Your task to perform on an android device: Search for location Connaught Place and save as Favorites 
Image 0: 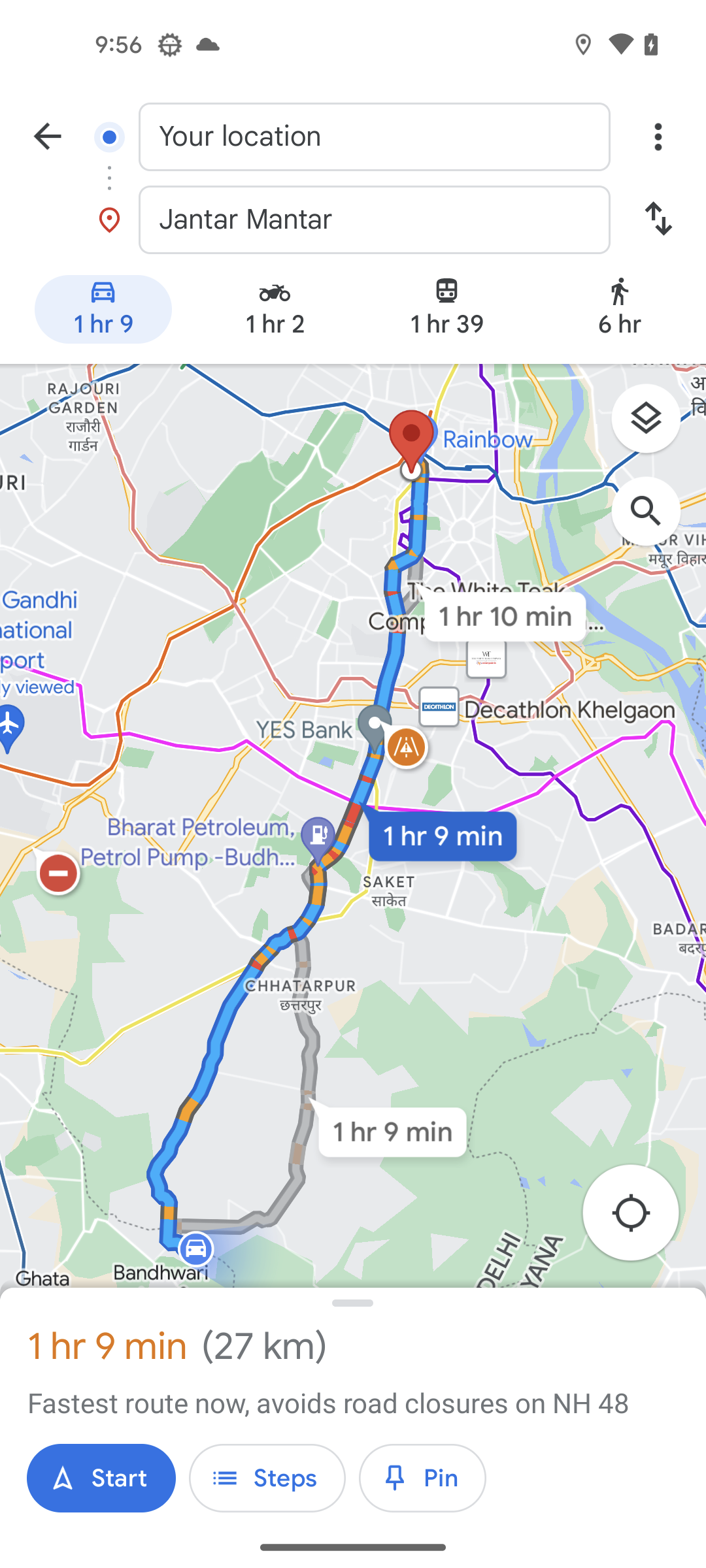
Go back to the home page of the app
Step 0: press back button
Image 1: 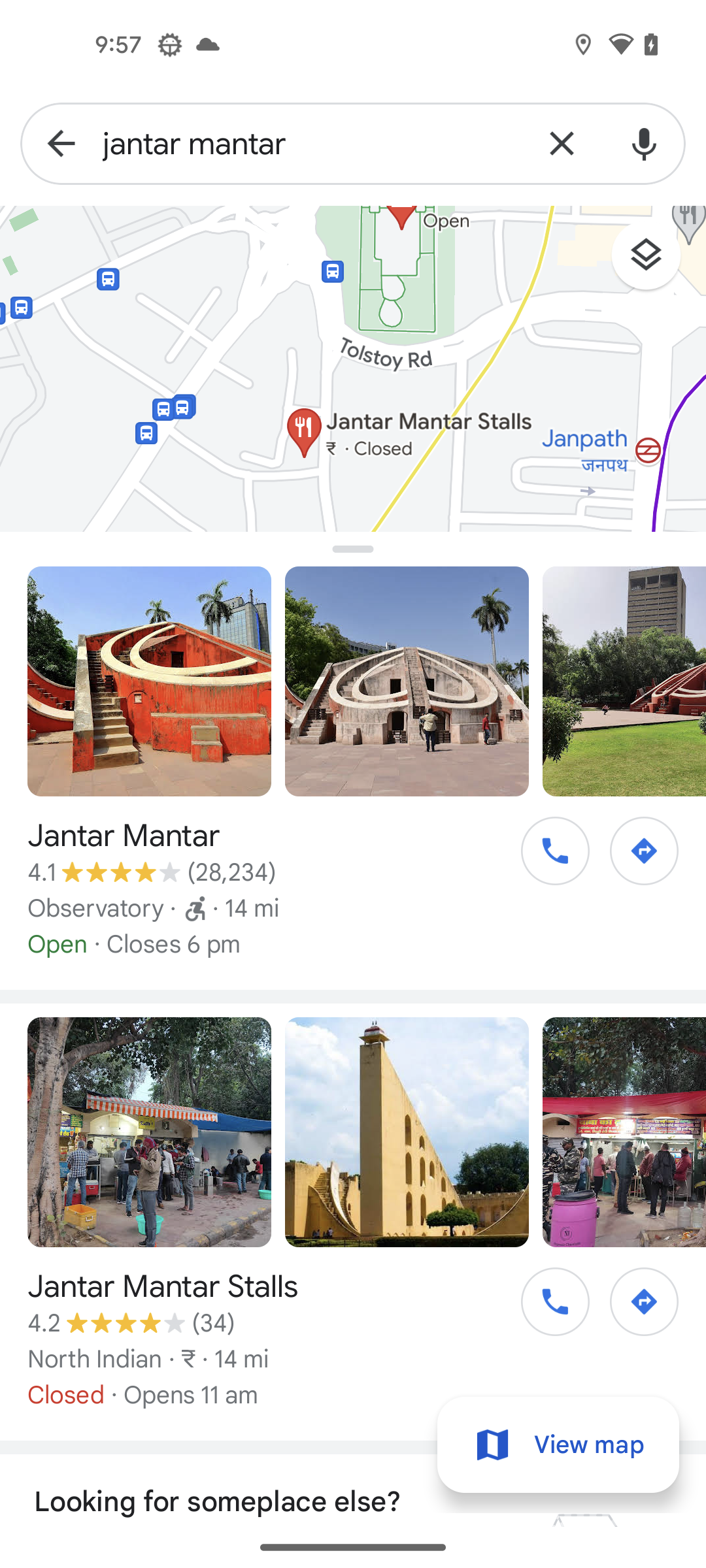
Go back to the home page of the app
Step 1: press back button
Image 2: 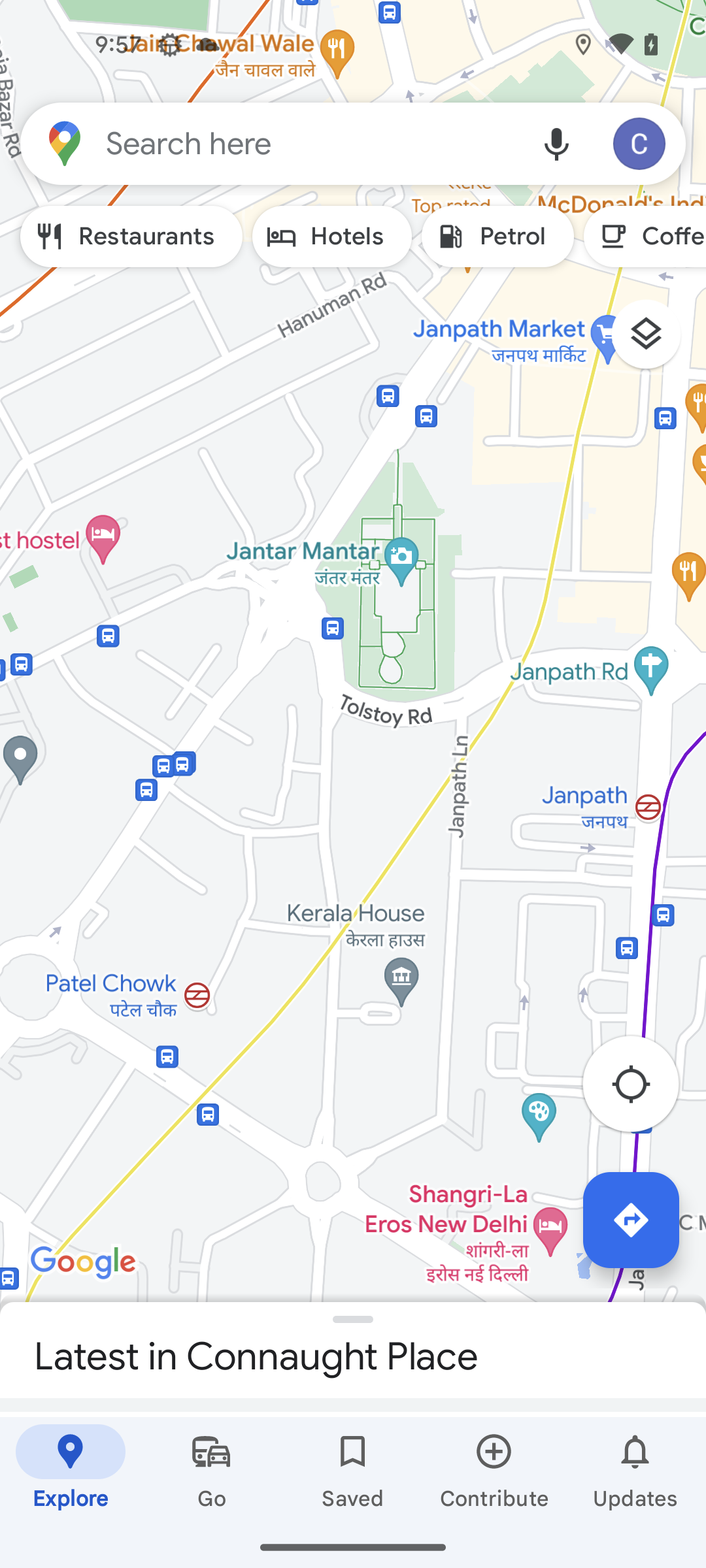
Click on the search bar at the top
Step 2: click (311, 143)
Image 3: 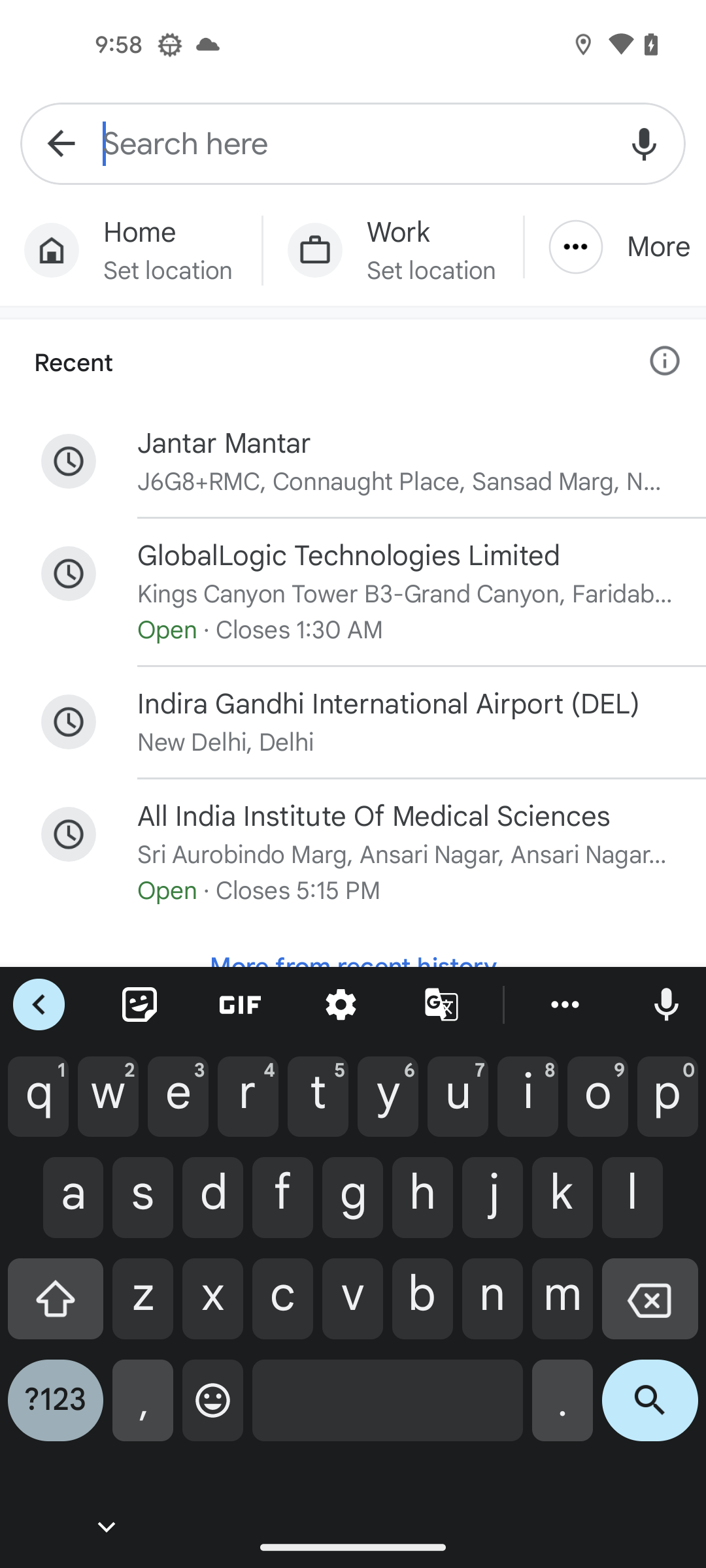
Search for Connaught Place
Step 3: type "Connaught Place"
Image 4: 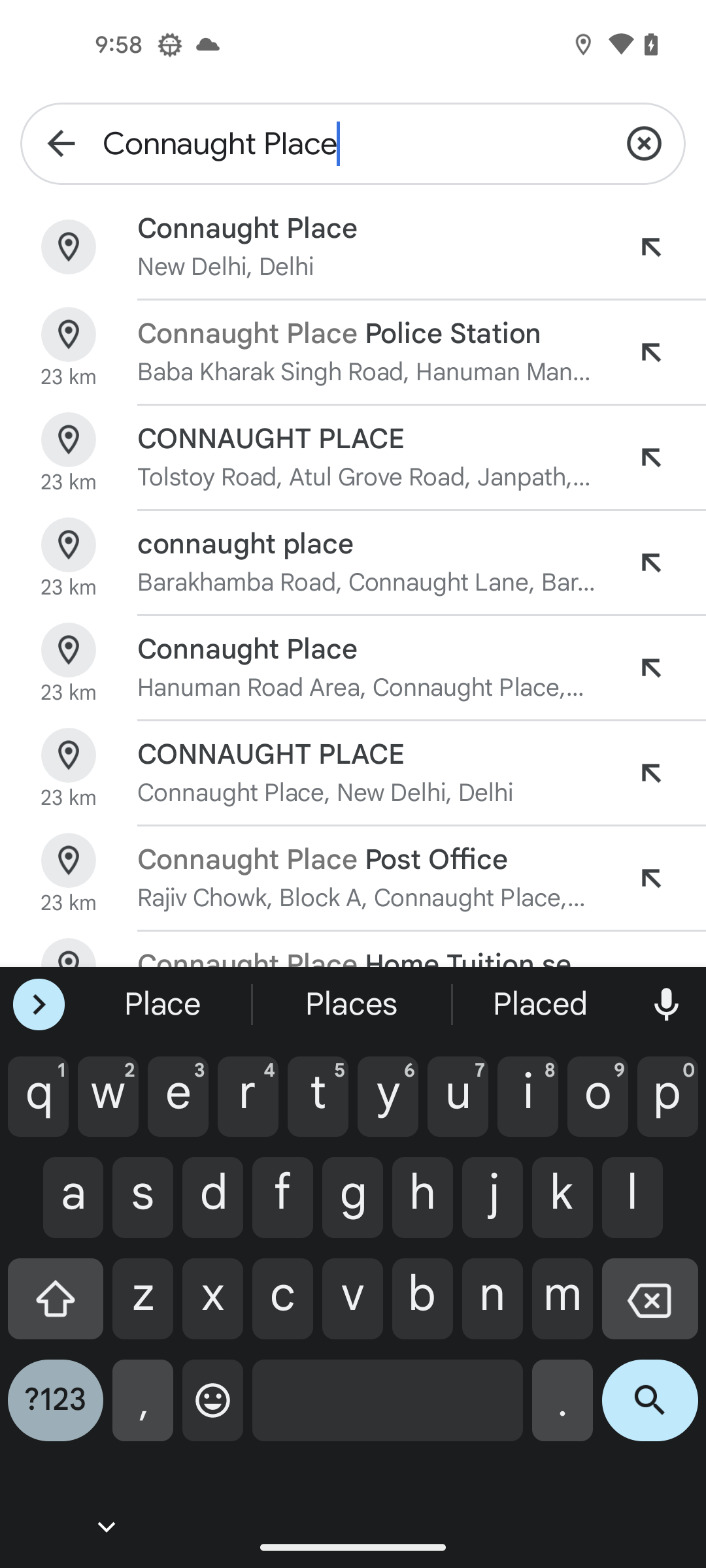
Click on the search icon at the bottom right of the screen
Step 4: click (650, 1410)
Image 5: 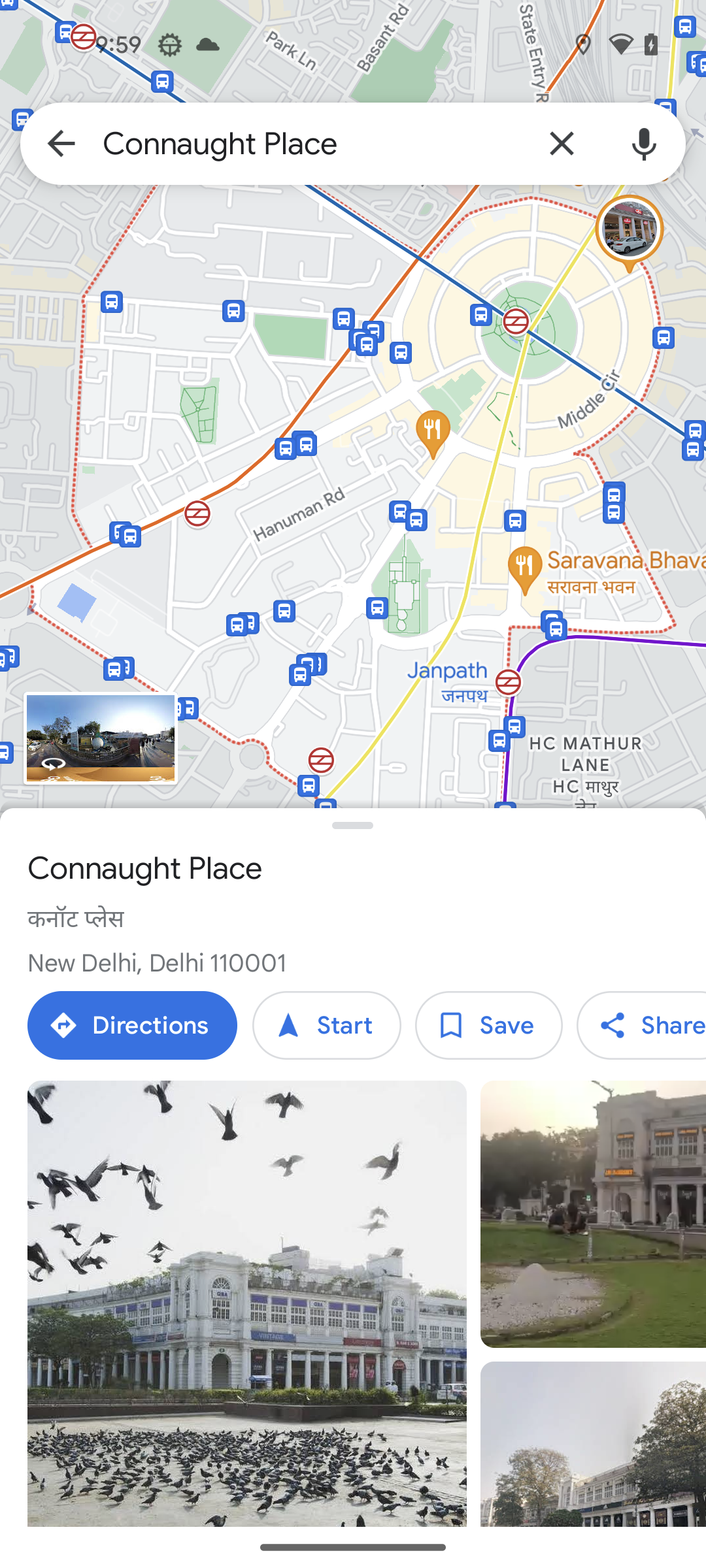
click on the save button 
Step 5: click (488, 1025)
Image 6: 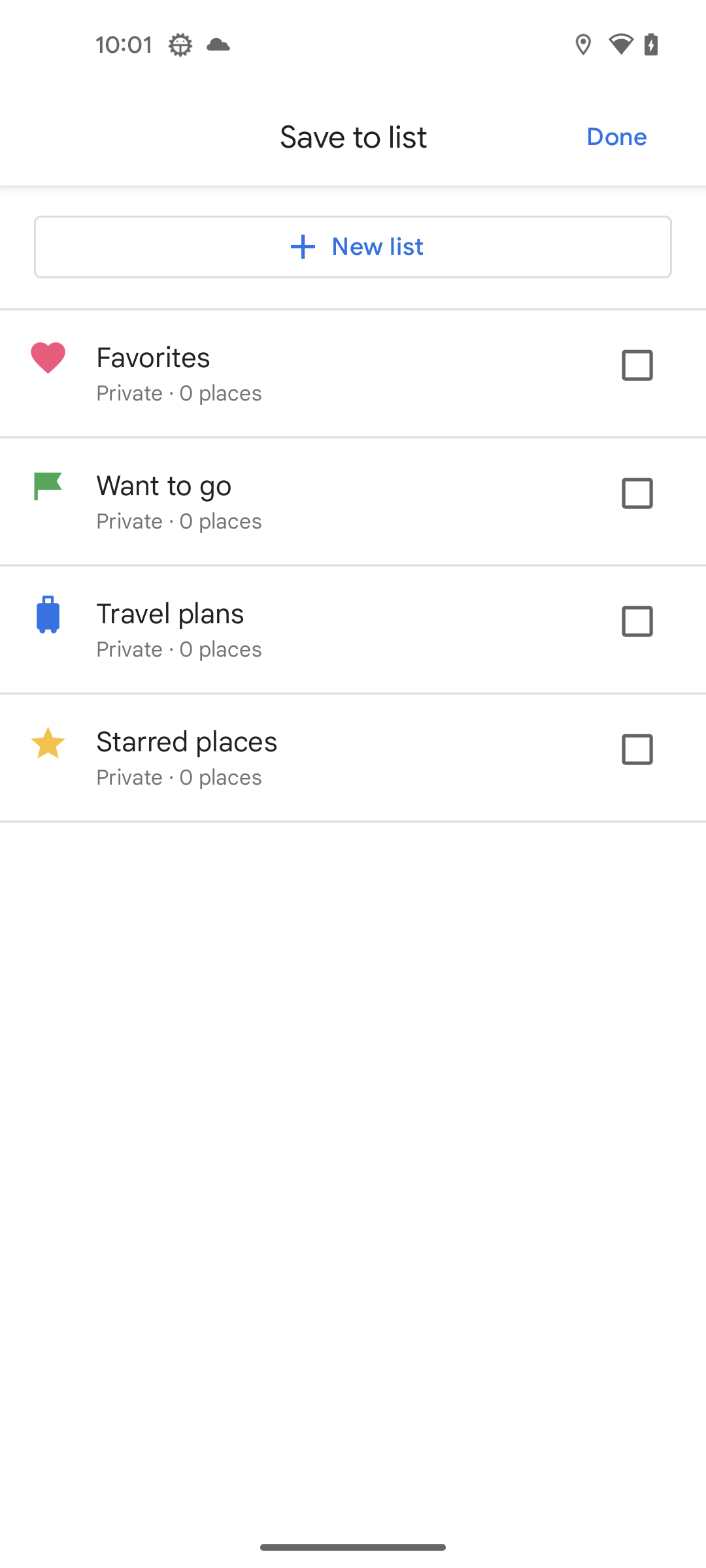
Tap to Favorites box 
Step 6: click (650, 379)
Image 7: 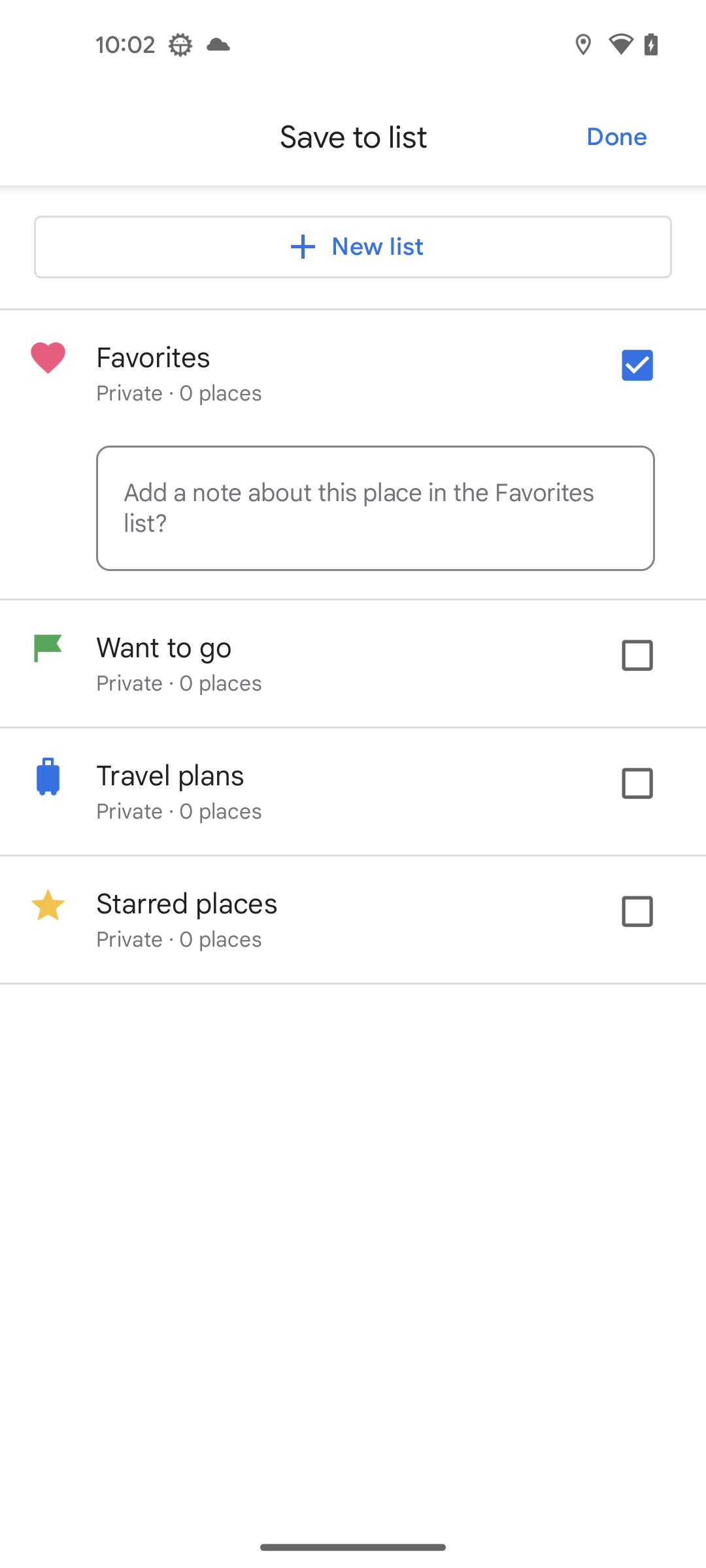
Click on Done at the top right of the screen
Step 7: click (616, 137)